Your task to perform on an android device: In the Weather&Radar app, set up the weather alert so I get notified every time there are some major changes in the weather.
Image 0: 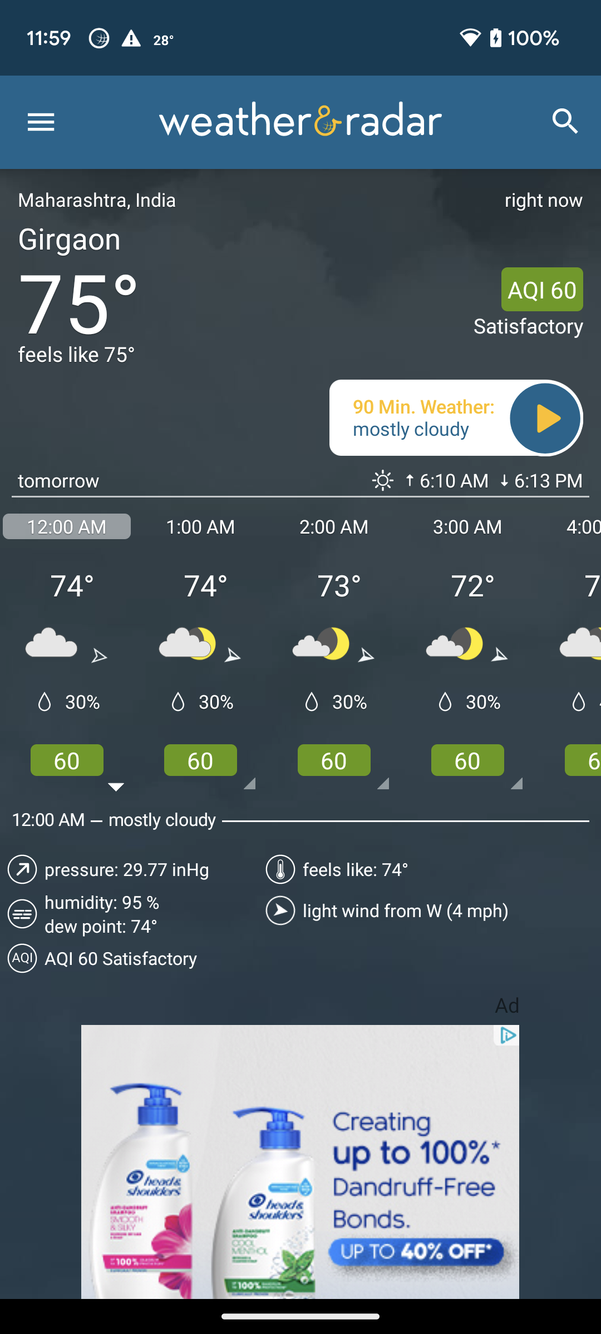
Click on the menu icon at the top left corner of the screen.
Step 0: click (40, 123)
Image 1: 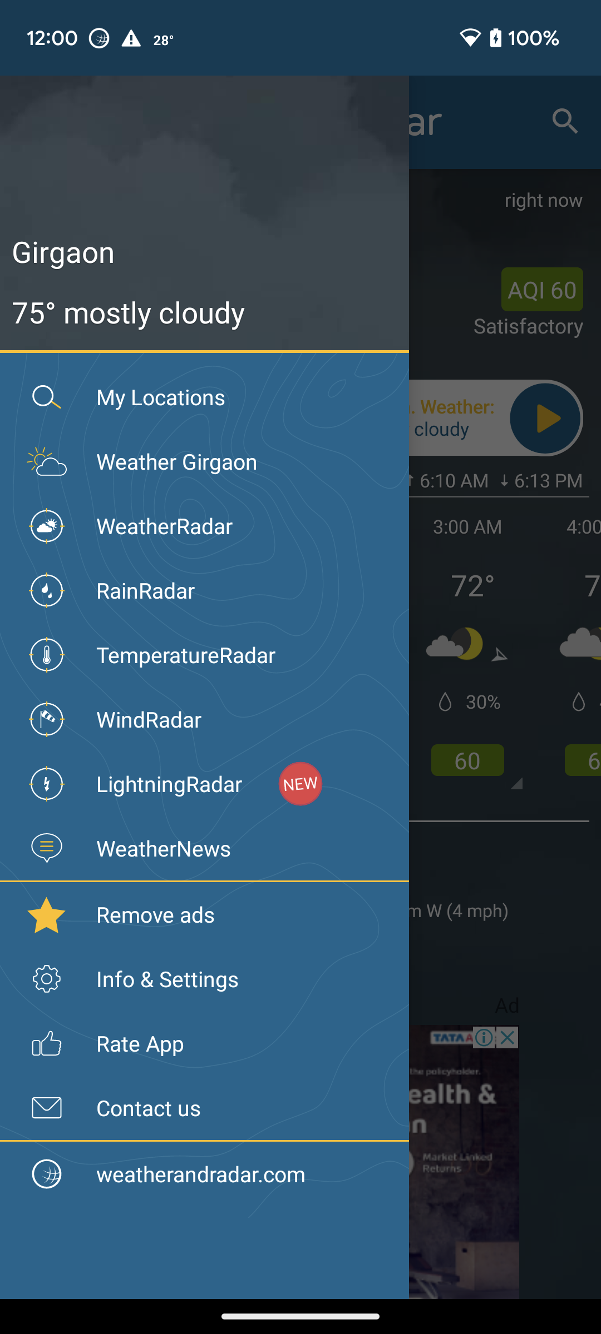
Click on the Info & Settings option in the list on the left side.
Step 1: click (173, 979)
Image 2: 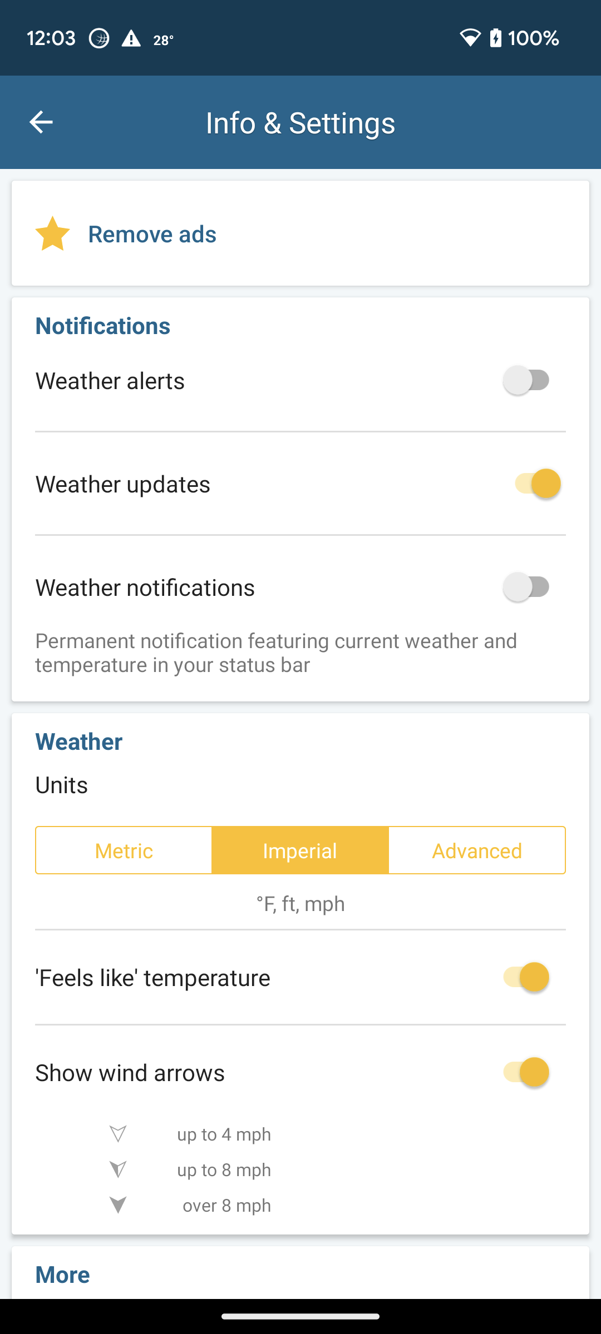
Click on the toggle button on the right side of the weather alerts option.
Step 2: click (543, 380)